Your task to perform on an android device: Go to Google Maps and find directions to John Jay Pool and Recreation for this Saturday and save the address as "Escape de ville
Image 0: 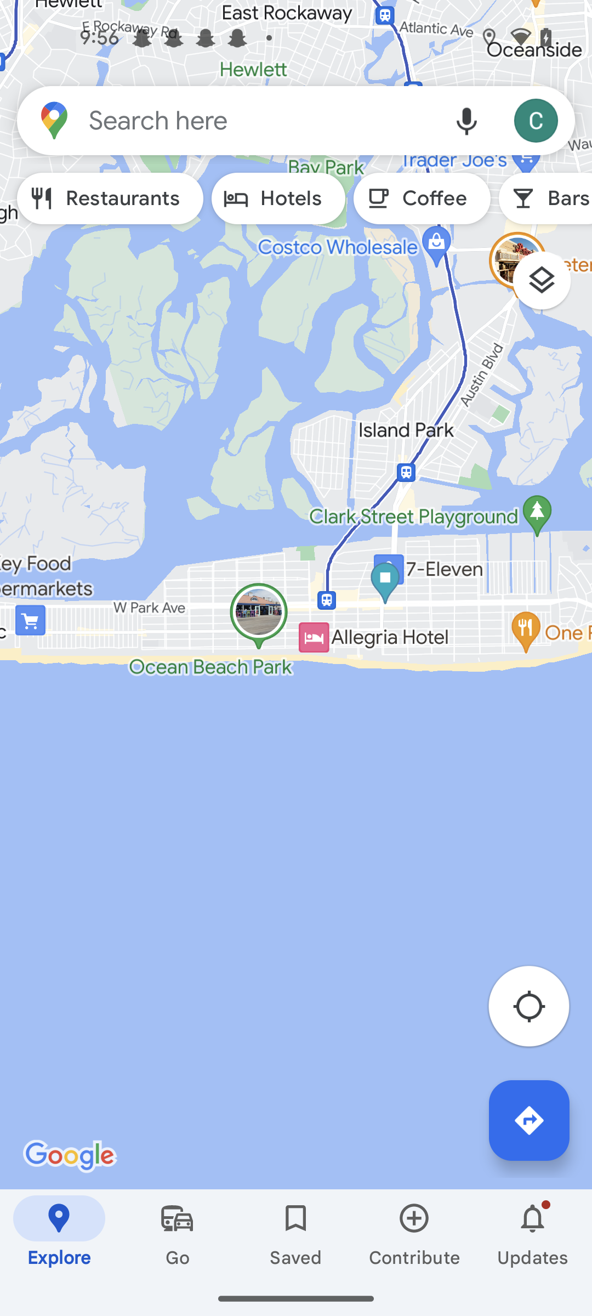
Click on the search bar at the top of the screen 
Step 0: click (260, 120)
Image 1: 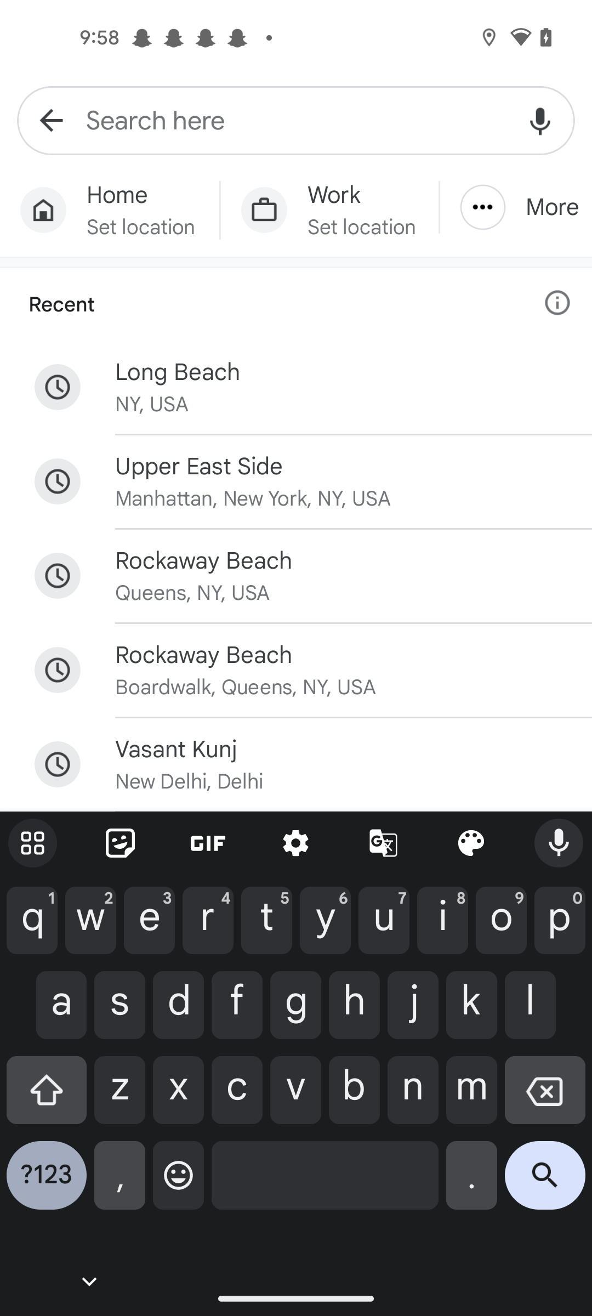
Enter a location as John Jay Pool and Recreation 
Step 1: type " John Jay Pool and Recreation"
Image 2: 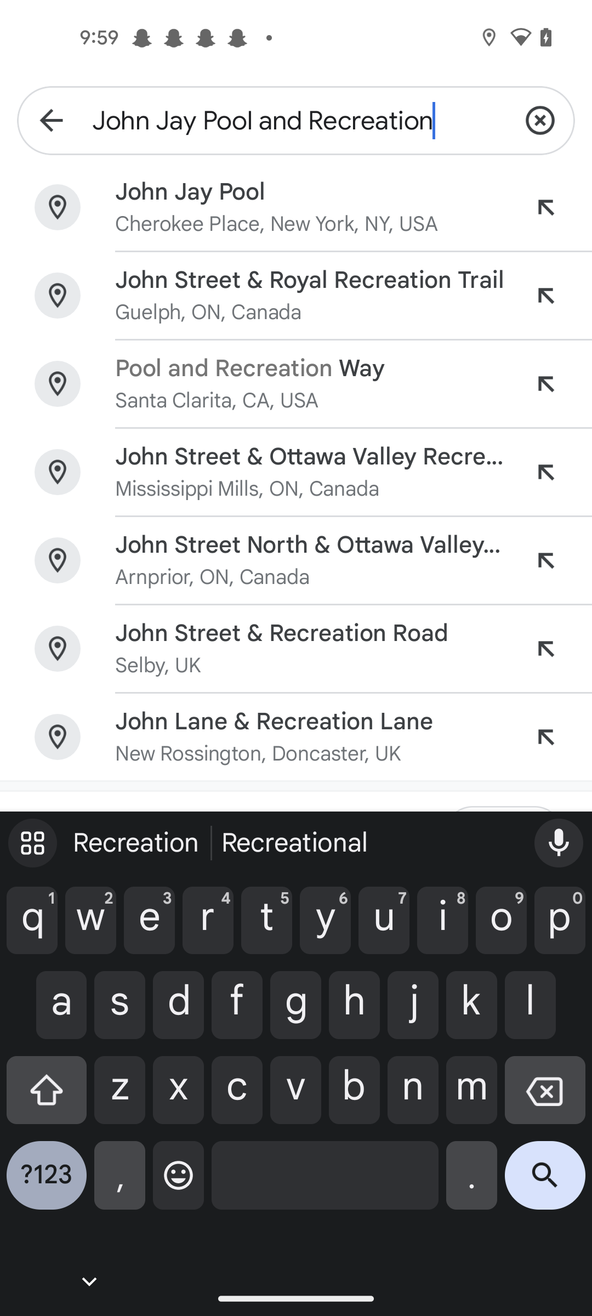
Click on the first result of the screen
Step 2: click (310, 192)
Image 3: 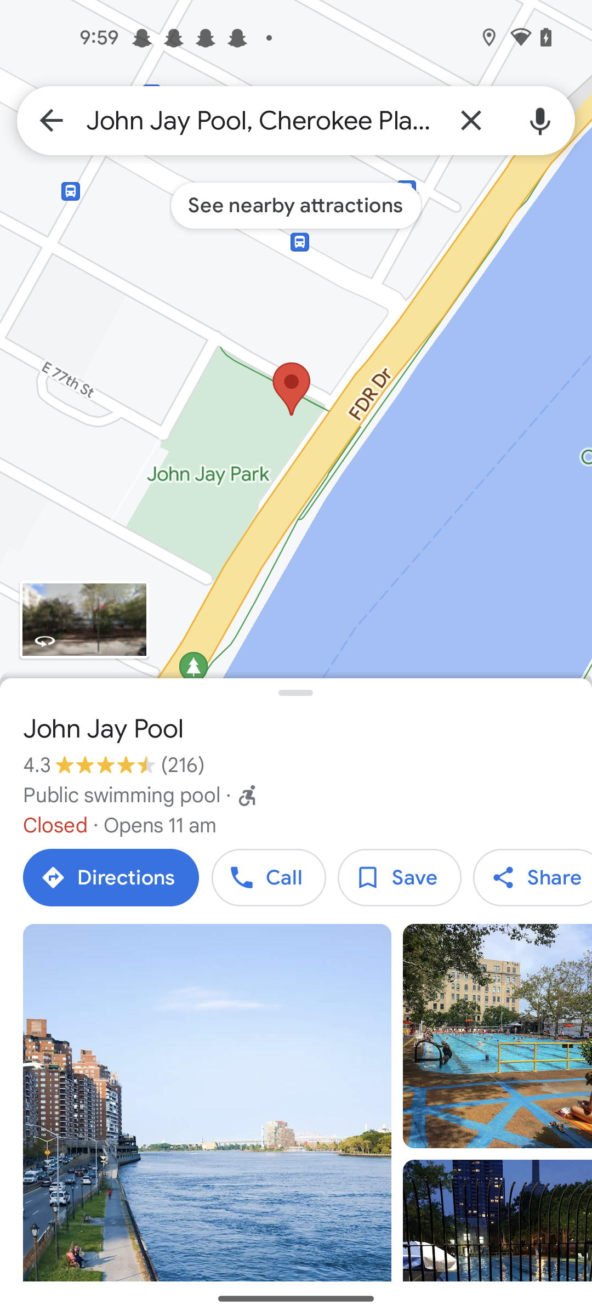
Click on the save icon of the screen 
Step 3: click (400, 877)
Image 4: 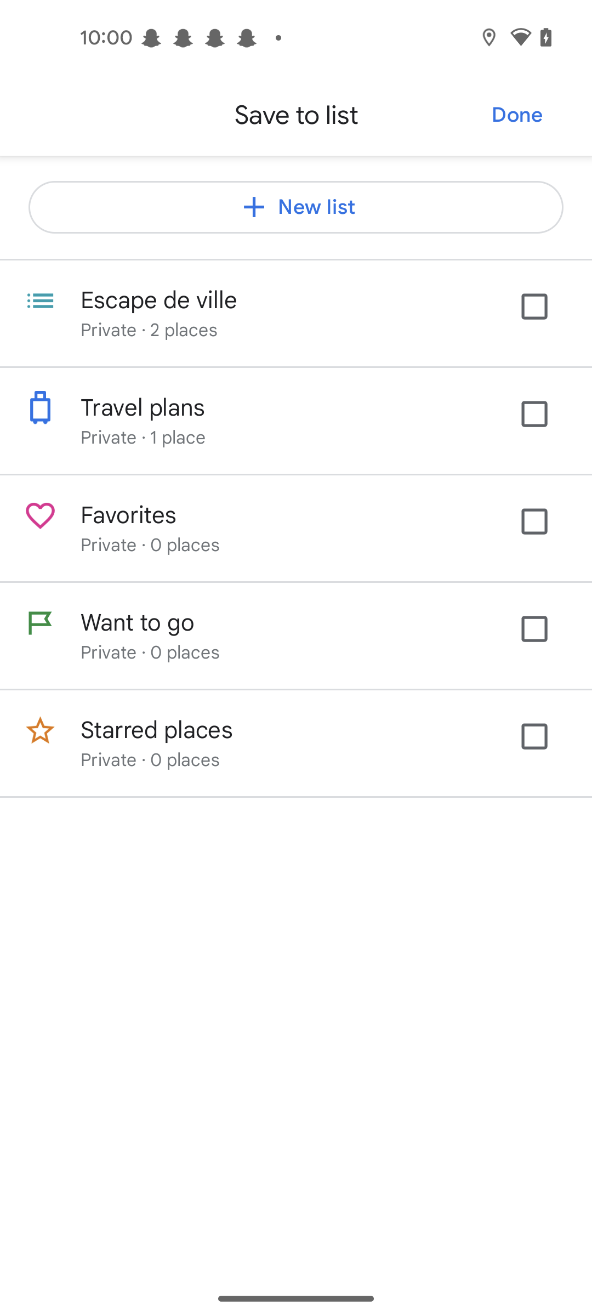
Click on the Escape de ville tab
Step 4: click (545, 318)
Image 5: 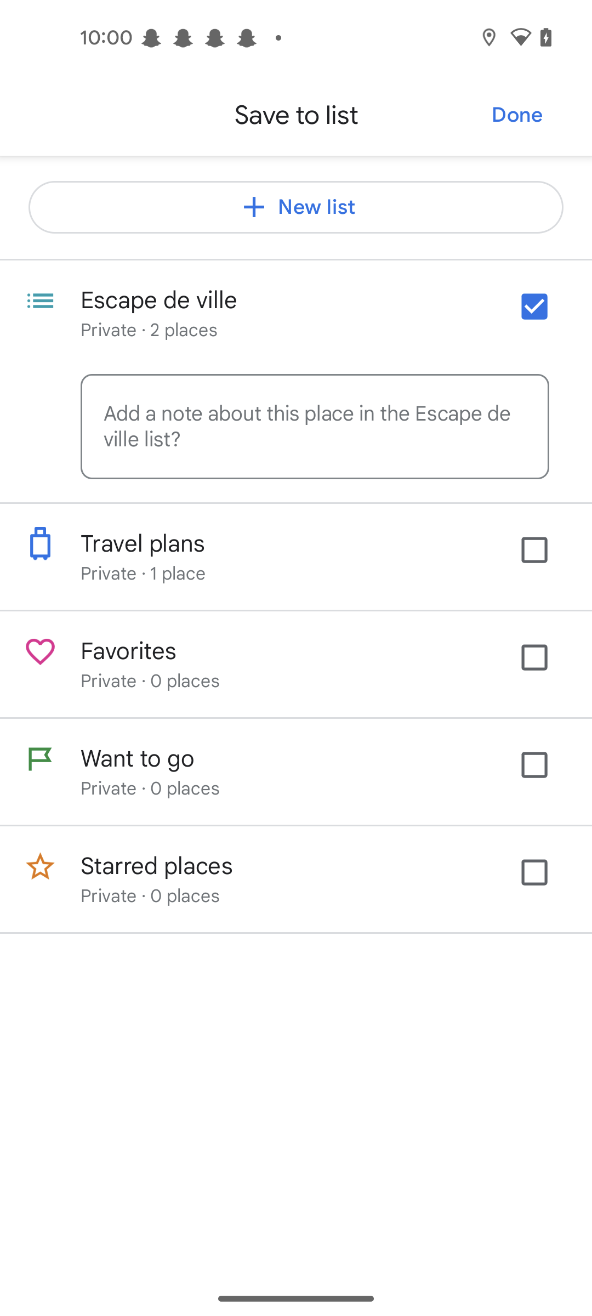
Click on the done button at the right corner of the screen 
Step 5: click (517, 115)
Image 6: 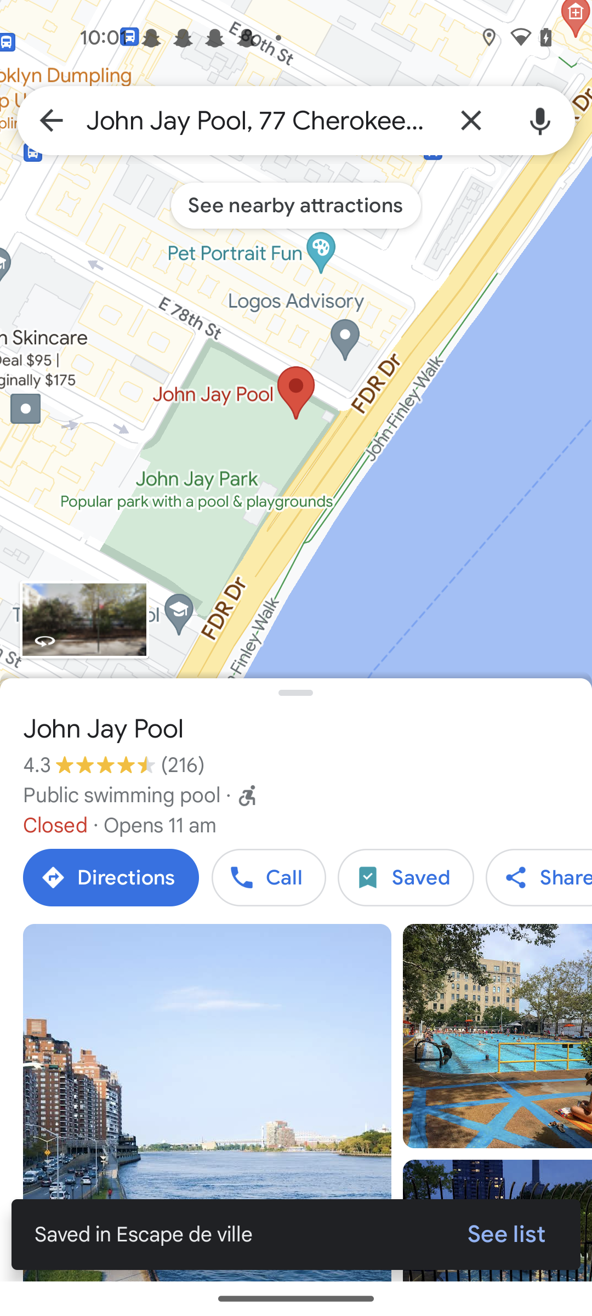
Click on the Directions tab
Step 6: click (111, 877)
Image 7: 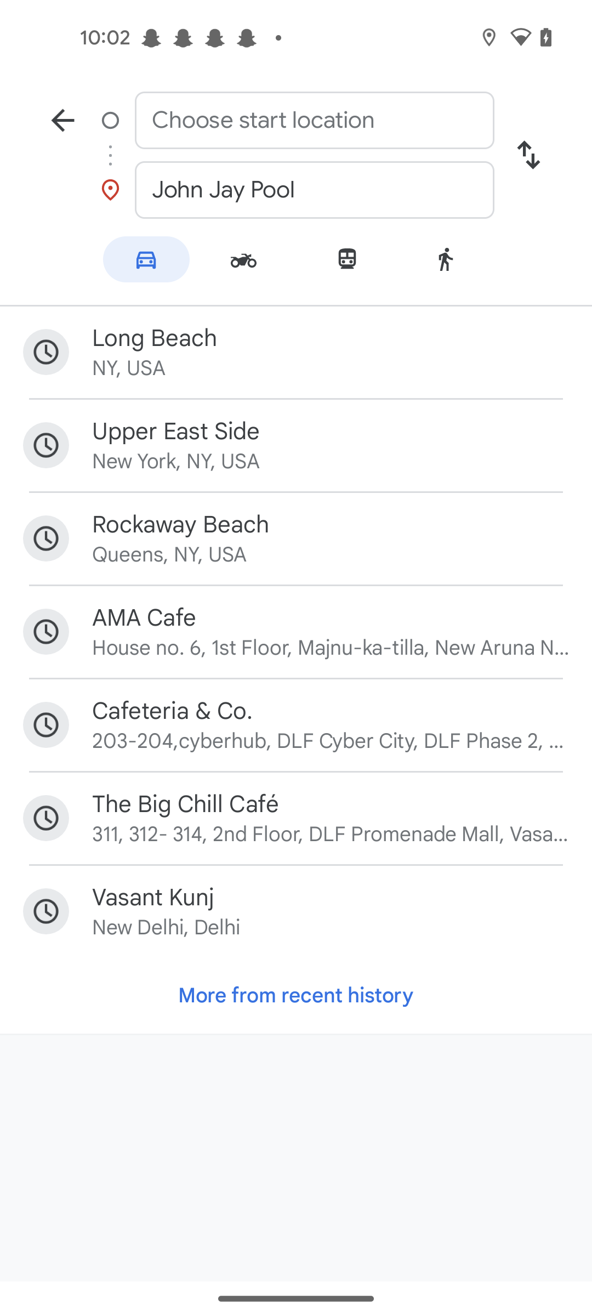
Click on the upper east side option 
Step 7: click (331, 431)
Image 8: 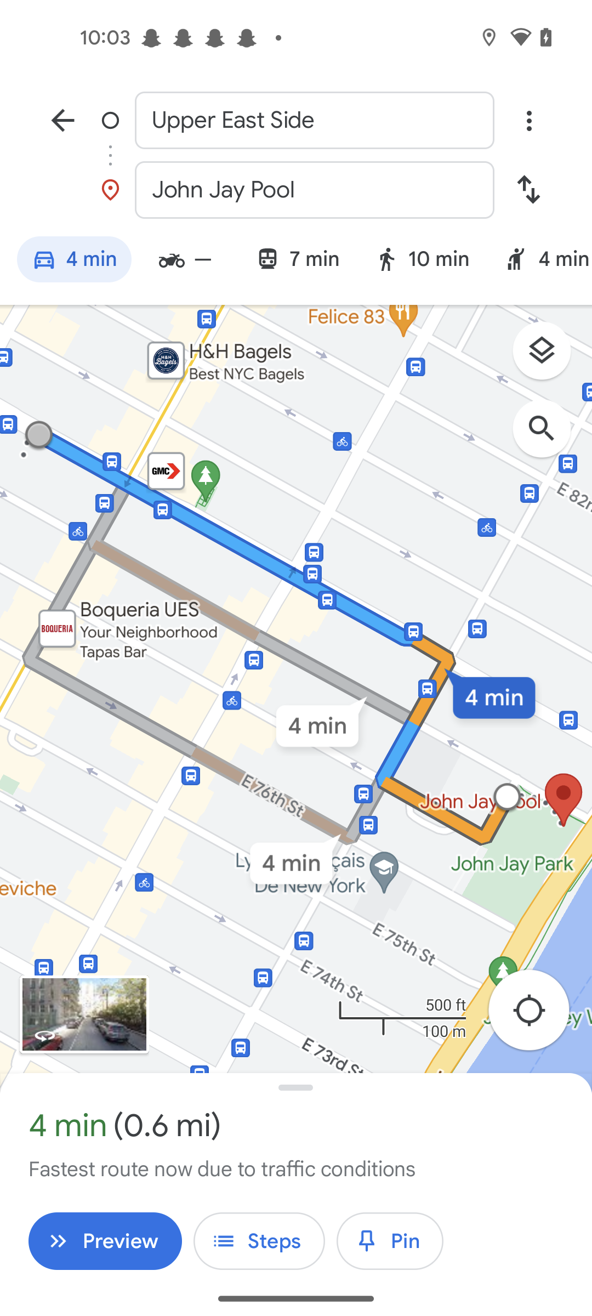
Click on the Three dots at the right corner of the screen 
Step 8: click (528, 120)
Image 9: 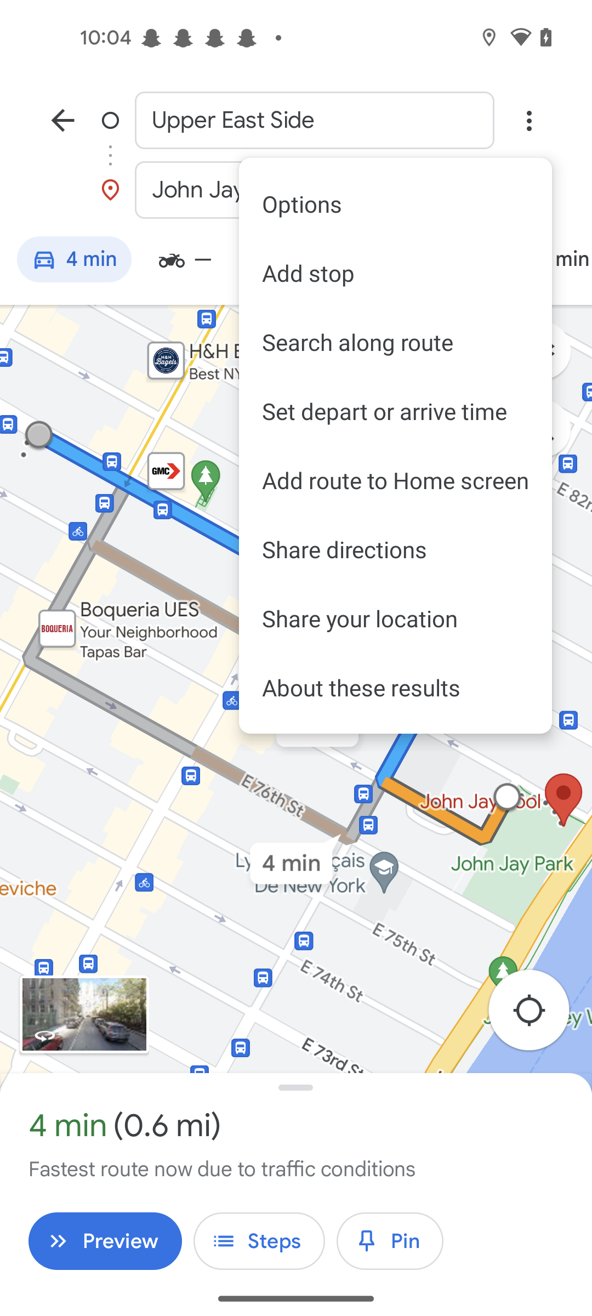
Click on the Set depart on arrive time  option 
Step 9: click (395, 411)
Image 10: 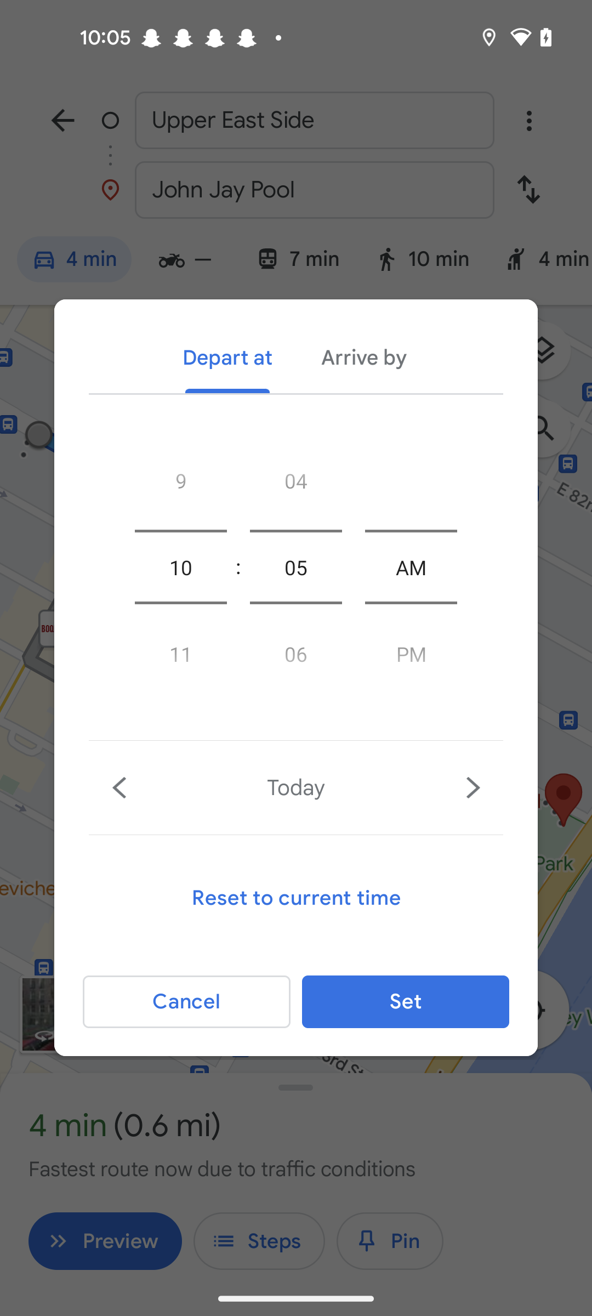
Click on the v fordward icon 
Step 10: click (469, 787)
Image 11: 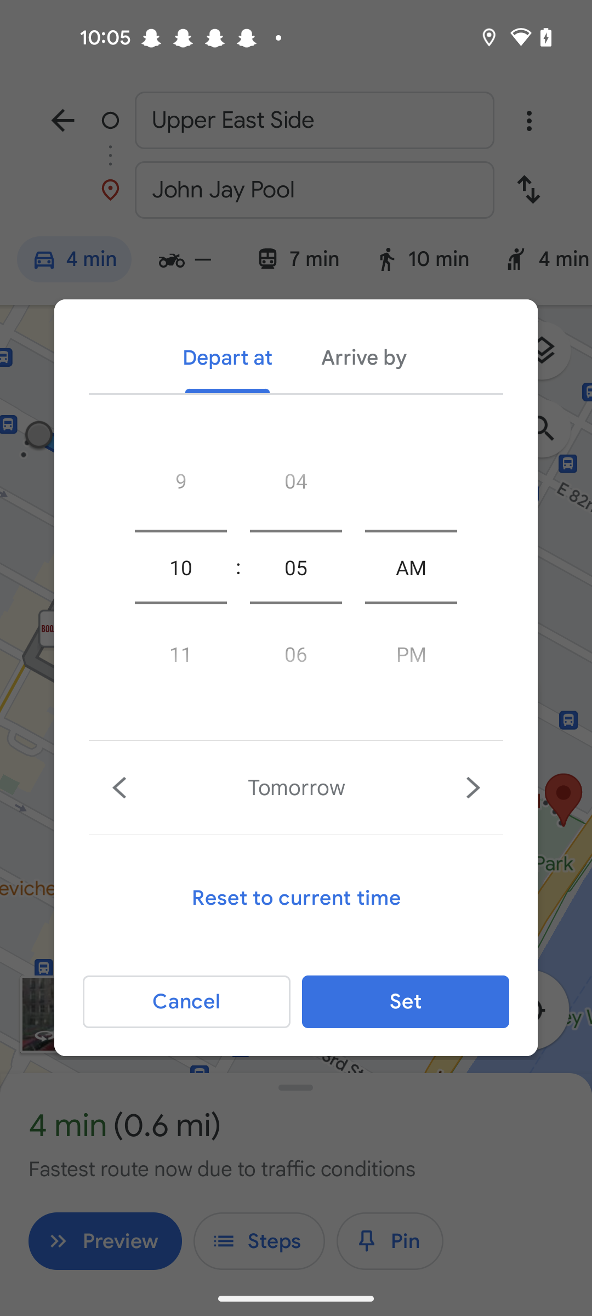
Click on the v fordward icon 
Step 11: click (469, 787)
Image 12: 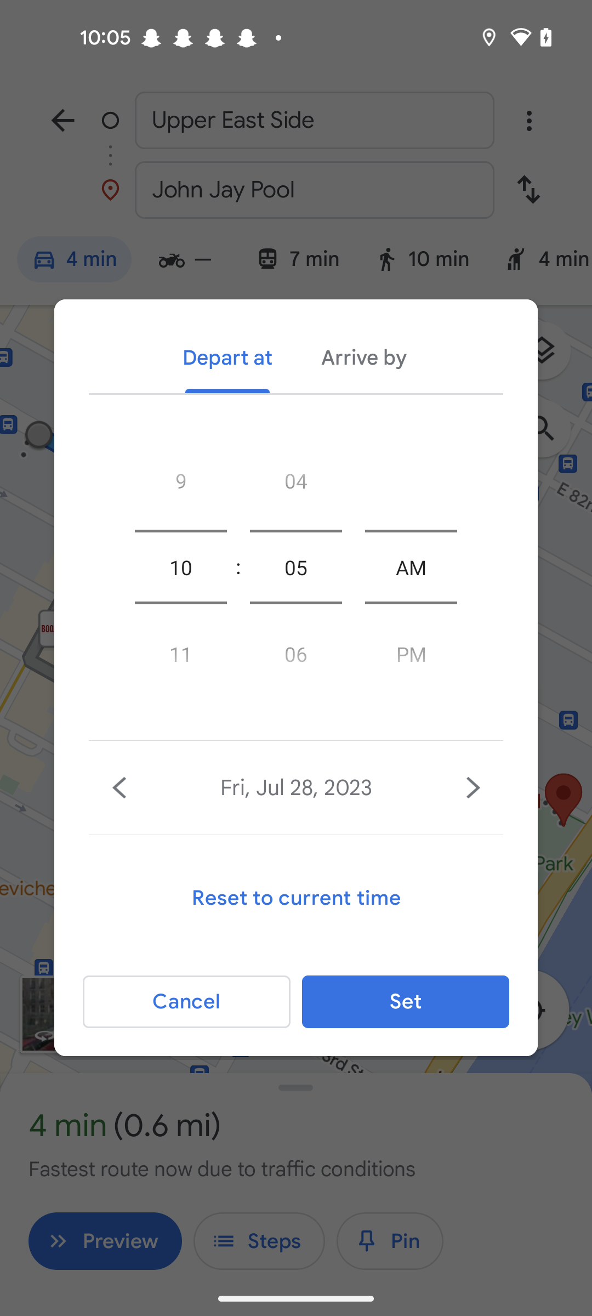
Click on the v fordward icon 
Step 12: click (469, 787)
Image 13: 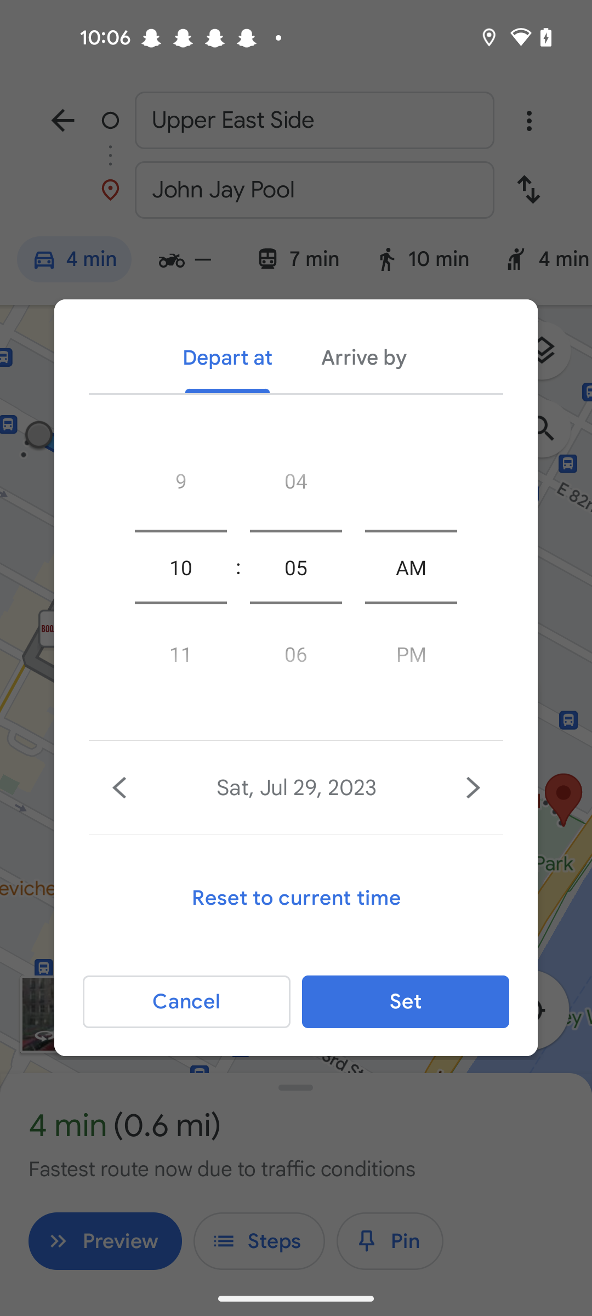
Click on the set button 
Step 13: click (406, 1002)